Your task to perform on an android device: Use the Lazada app to read the product details for the KRISBOW MESIN BOR CORDLESS IMPACT DRILL.
Image 0: 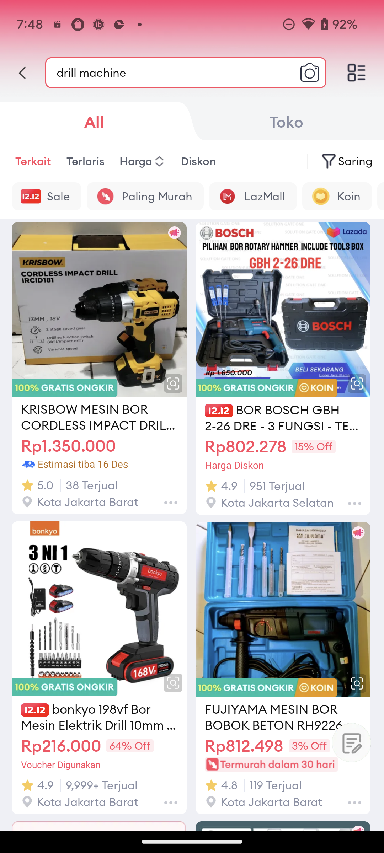
Click on the KRISBOW MESIN BOR CORDLESS IMPACT DRILL
Step 0: click (82, 342)
Image 1: 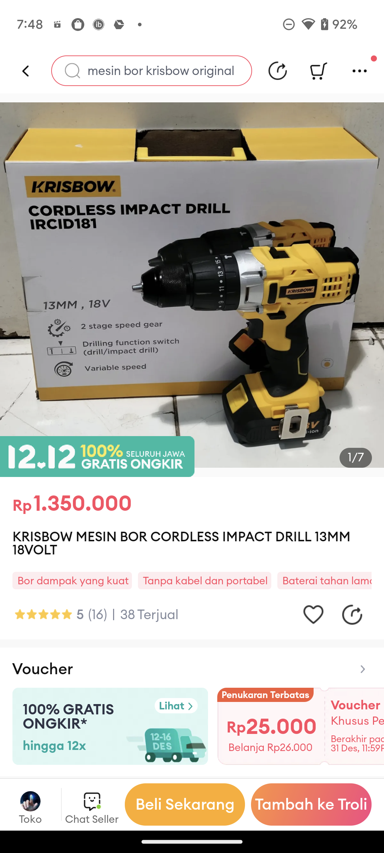
swipe up for product specifications
Step 1: scroll down
Image 2: 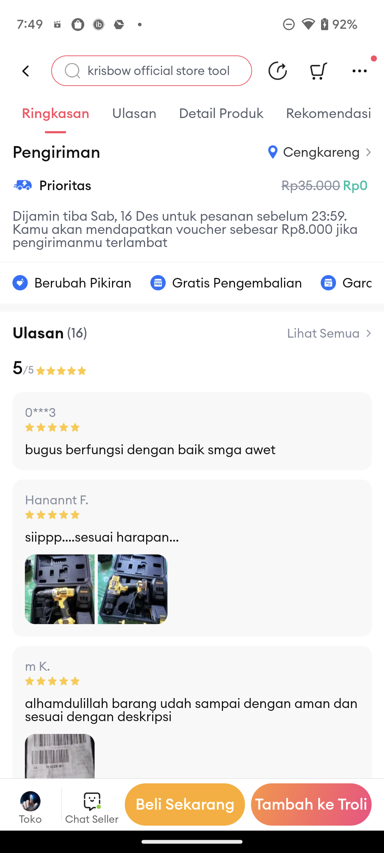
swipe up for product specifications
Step 2: scroll down
Image 3: 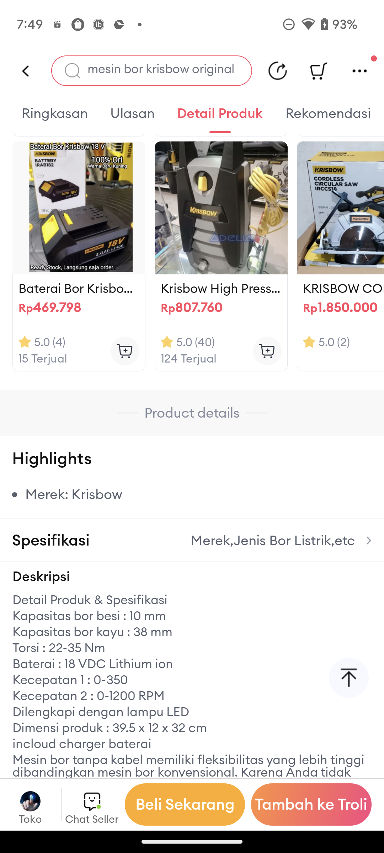
Click on Spesifikasi
Step 3: click (51, 540)